Your task to perform on an android device: Since I am thinking of going to the book store, my husband was asking me to bring him a book called I, Claudius by Robert Graves. In the Keep Notes app, add the name of another book.
Image 0: 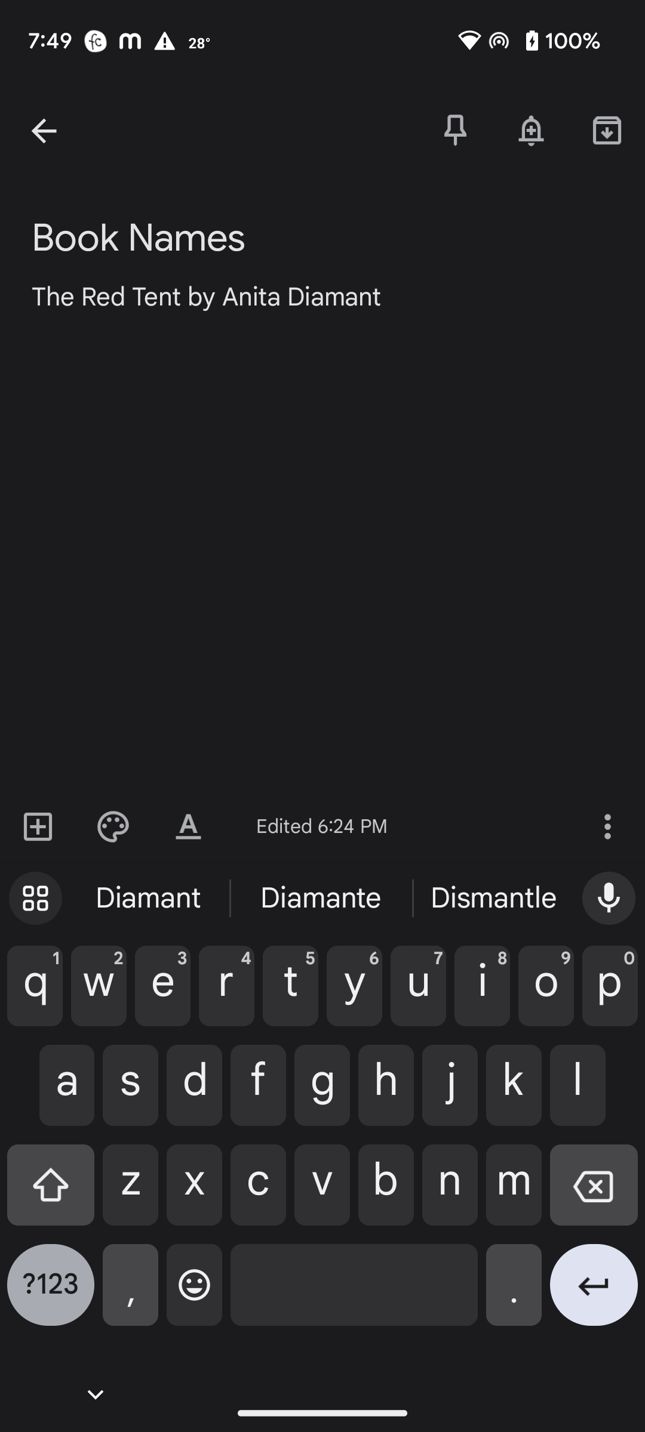
Click on the arrow at the bottom right corner of the keypad.
Step 0: click (594, 1294)
Image 1: 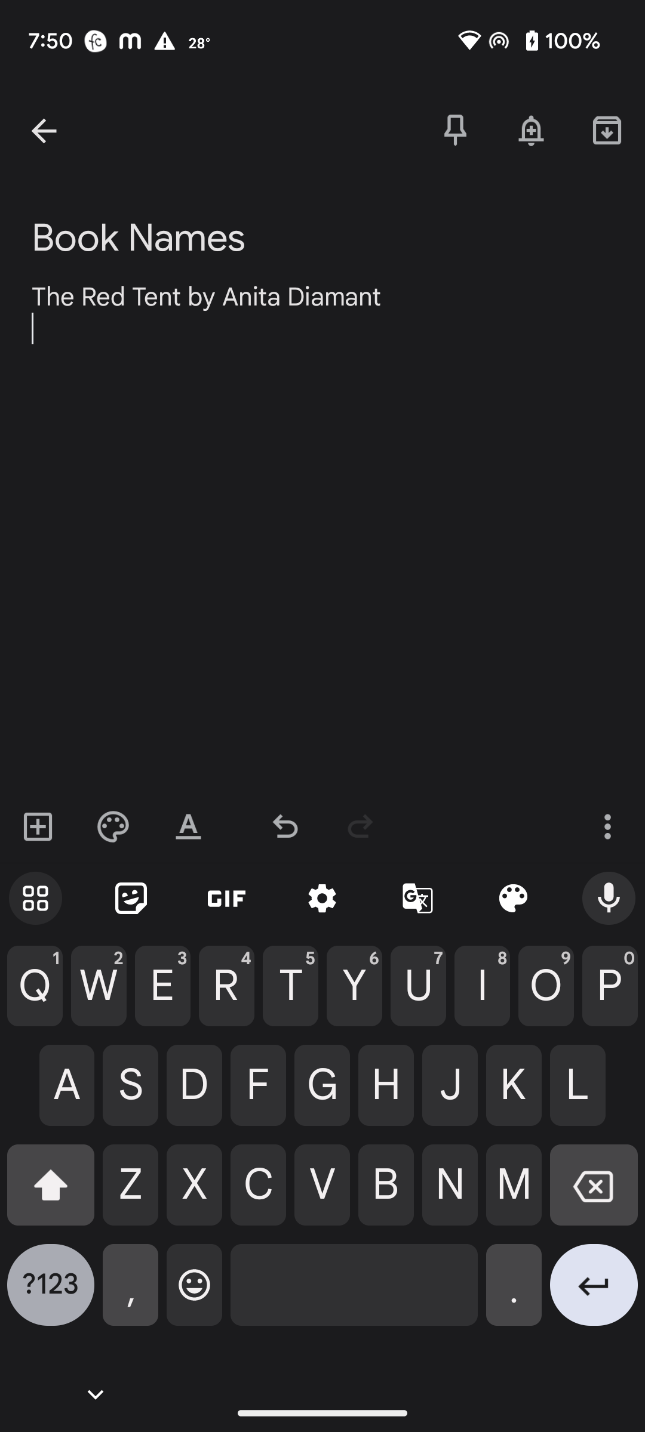
Type I, Claudius by Robert Graves as the name of the other book.
Step 1: type " I, Claudius by Robert Graves"